Your task to perform on an android device: View my calendar to know if I am having any events in this September month on the calendar app.
Image 0: 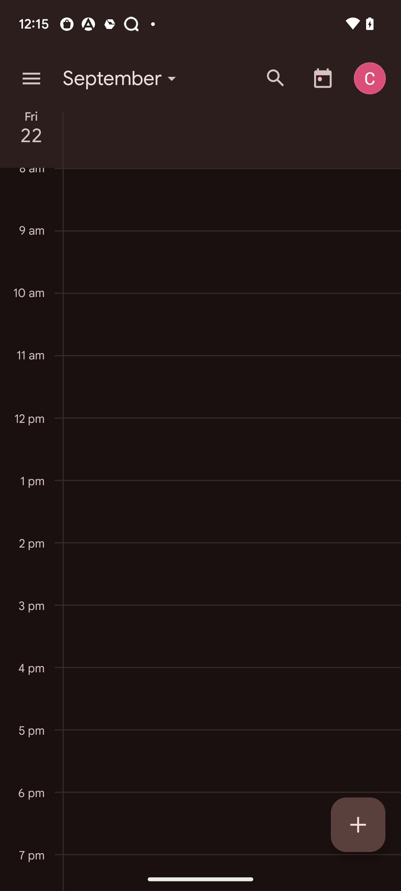
Click on the three dot menu at the top left corner of the screen
Step 0: click (31, 78)
Image 1: 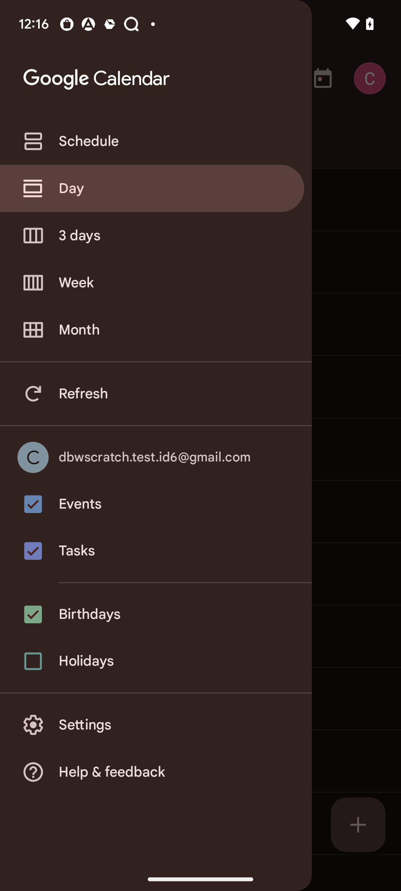
Click on the Month option
Step 1: click (156, 330)